Your task to perform on an android device: I want to add Coffee machine to my cart.
Image 0: 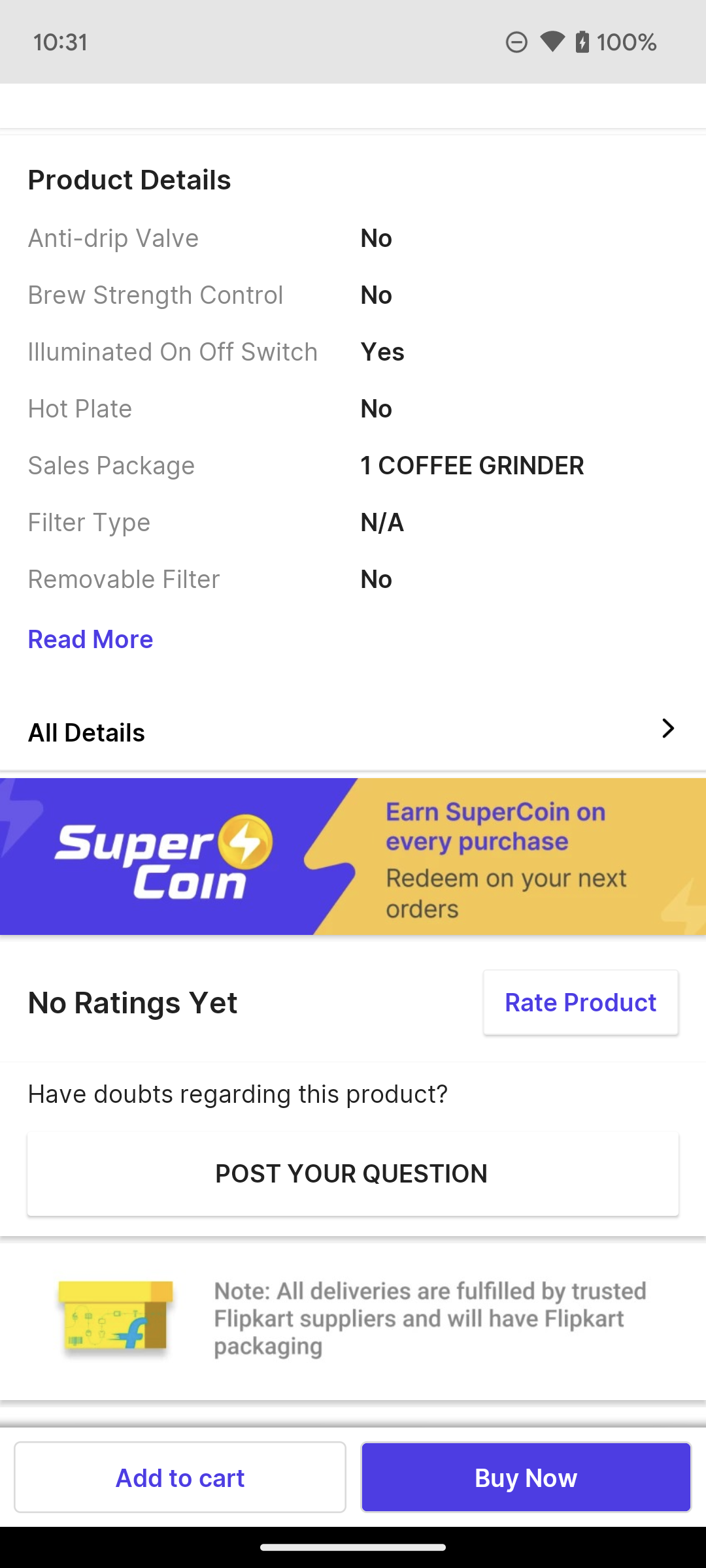
Click on the Add to cart option on the bottom of the screen.
Step 0: click (180, 1477)